Your task to perform on an android device: Turn on the auto continue setting.
Image 1: 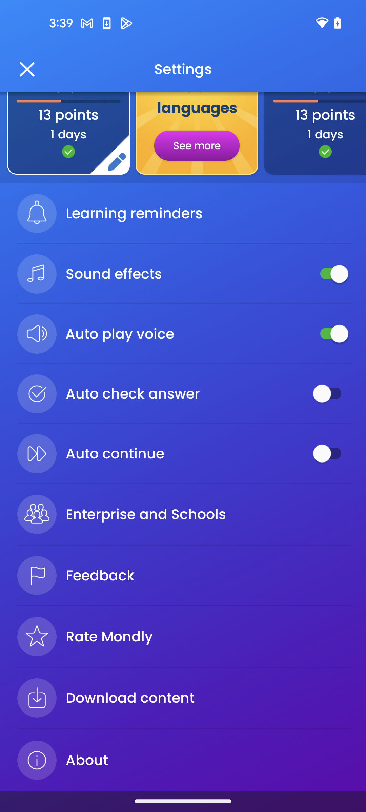
turn on Auto continue setting
Step 1: click (330, 453)